Your task to perform on an android device:  I want to change the recording quality in the medium Quality in the Easy Voice Recorder app
Image 0: 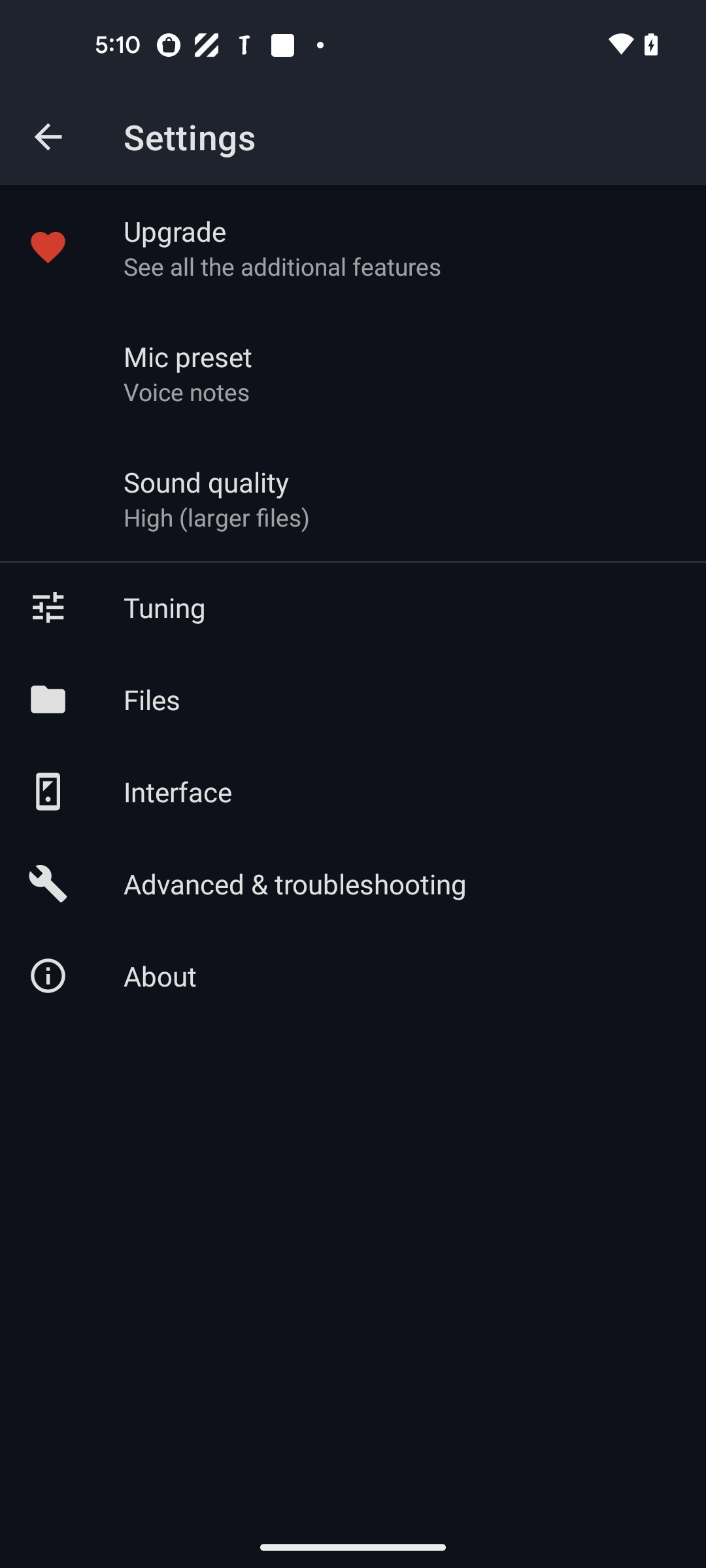
Click on the sound quality option 
Step 0: click (206, 482)
Image 1: 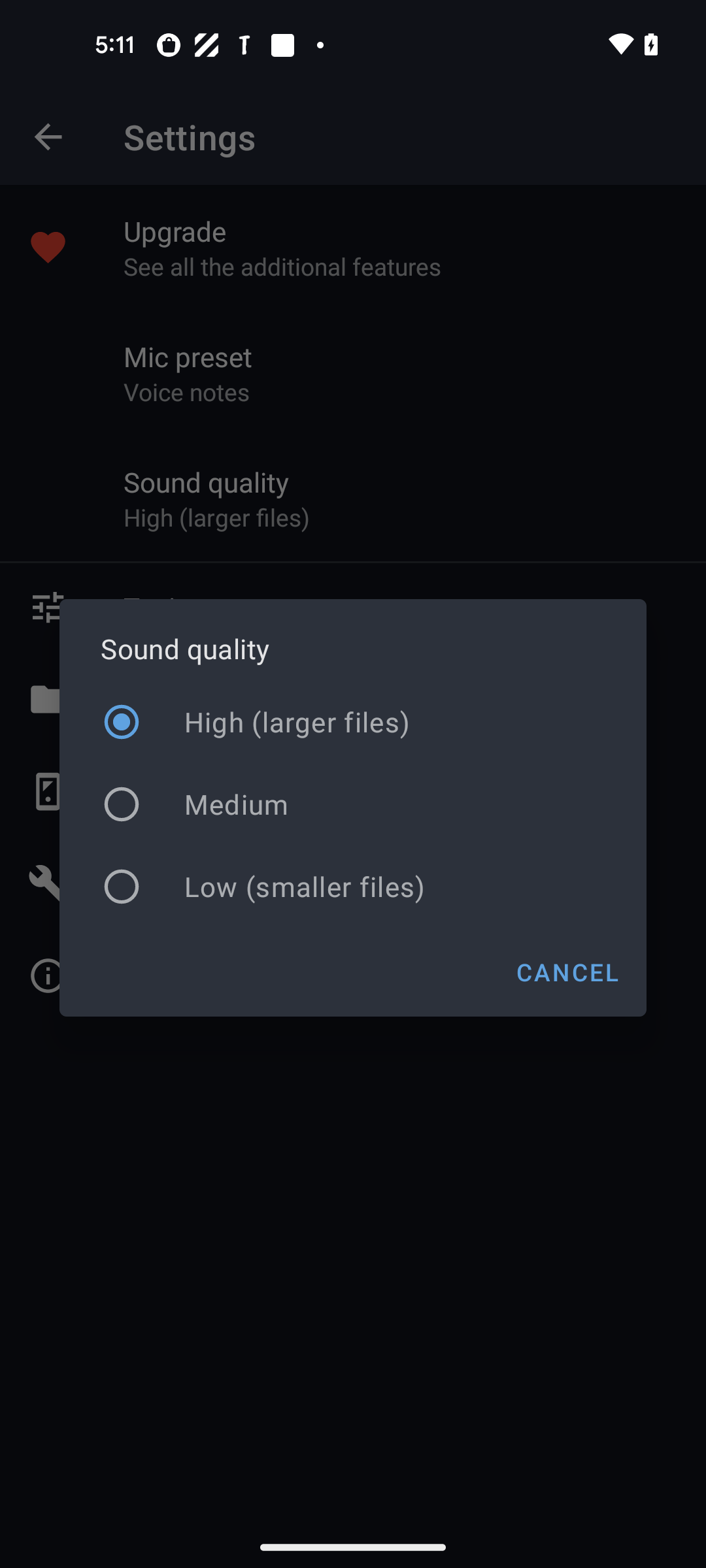
Select the Medium Quality 
Step 1: click (352, 804)